Your task to perform on an android device: Mark the wedding reminder as completed.
Image 0: 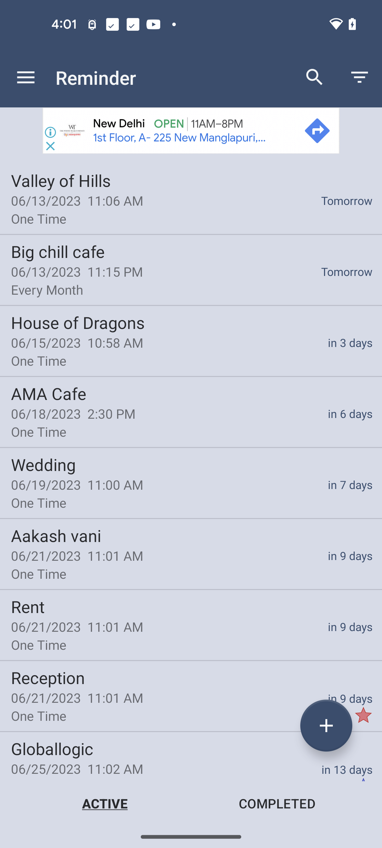
Click on the Wedding reminder
Step 0: click (191, 482)
Image 1: 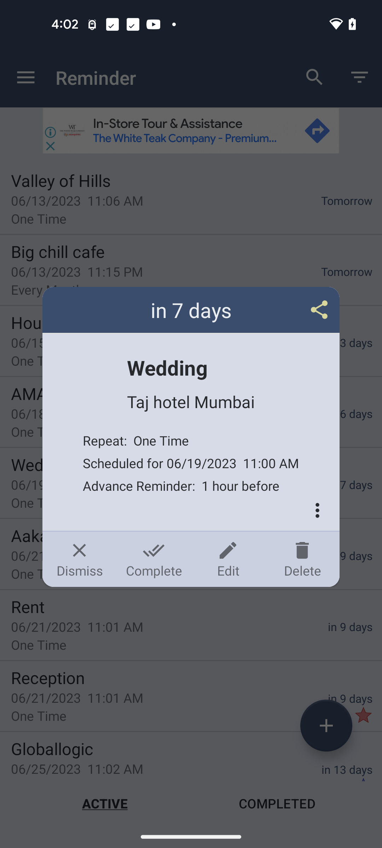
Click on the Complete option
Step 1: click (154, 559)